Your task to perform on an android device: It seems something is not clear in my trip photos, so edit the photo in the right manner.
Image 1: 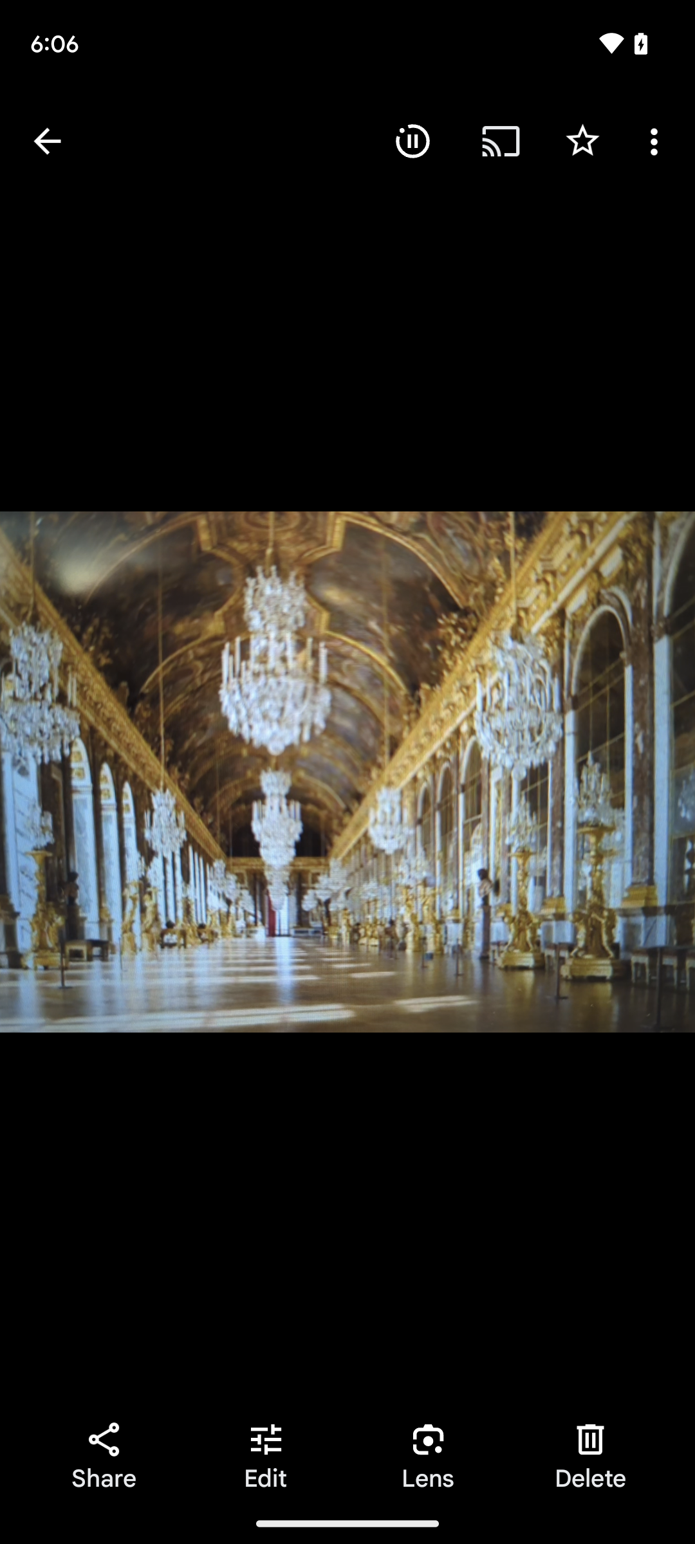
Tap on the edit option present on the screen.
Step 1: click (266, 1456)